Your task to perform on an android device: I will view the hotel details so that I can book this hotel.
Image 1: 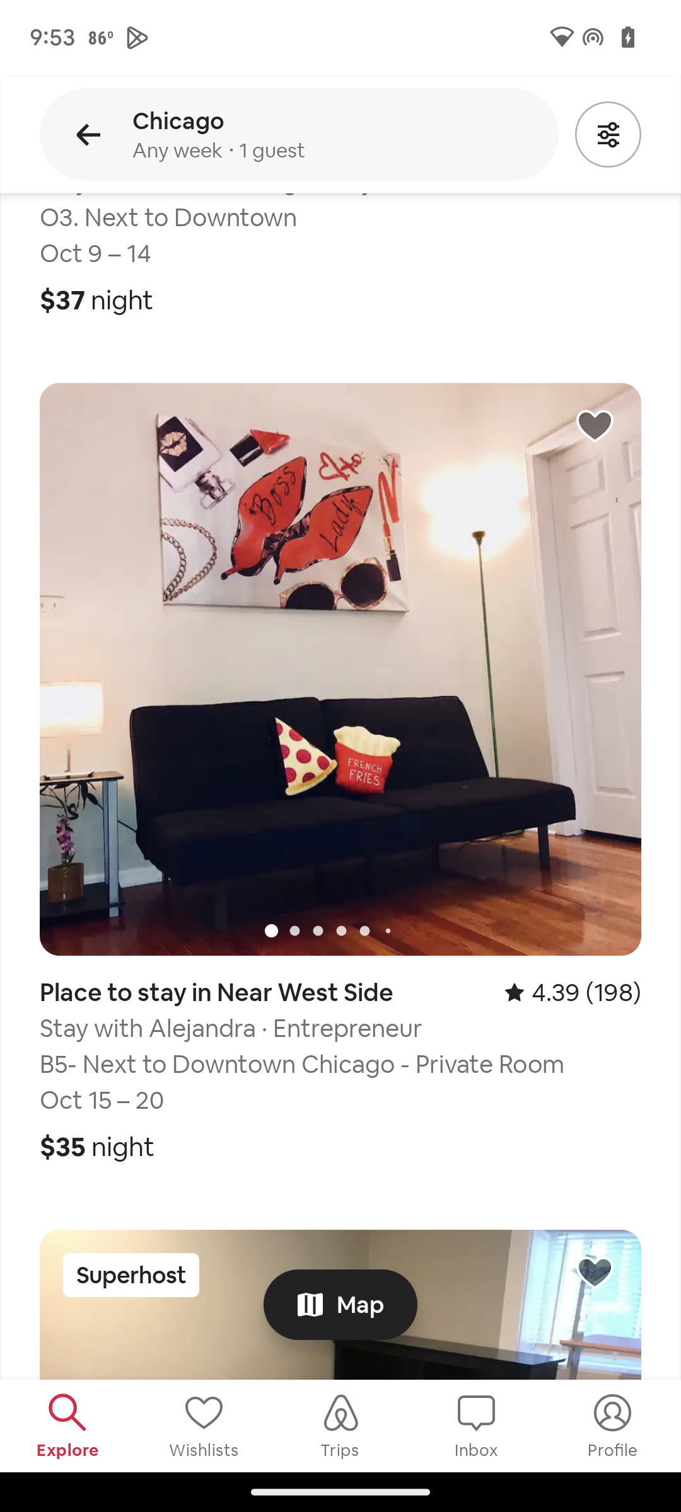
Swipe up.
Step 1: scroll up
Image 2: 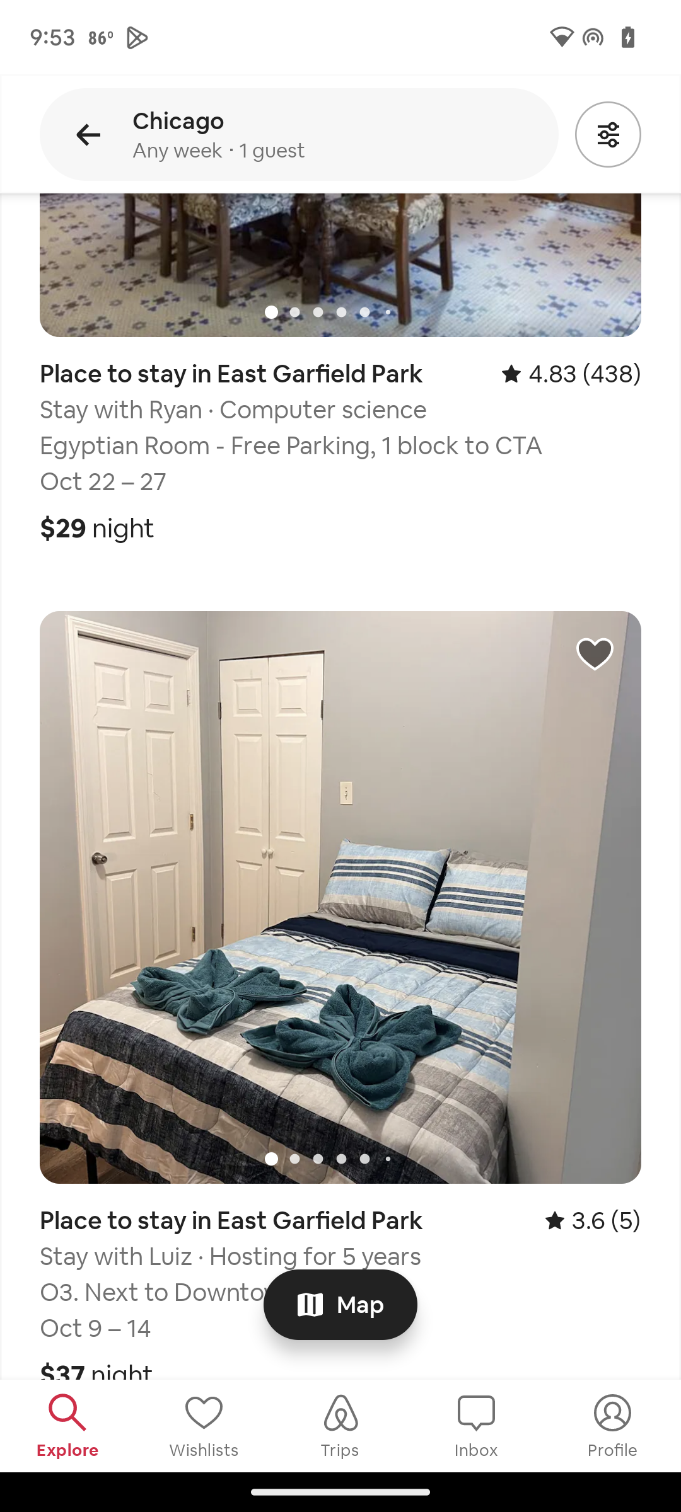
Swipe up.
Step 2: scroll up
Image 3: 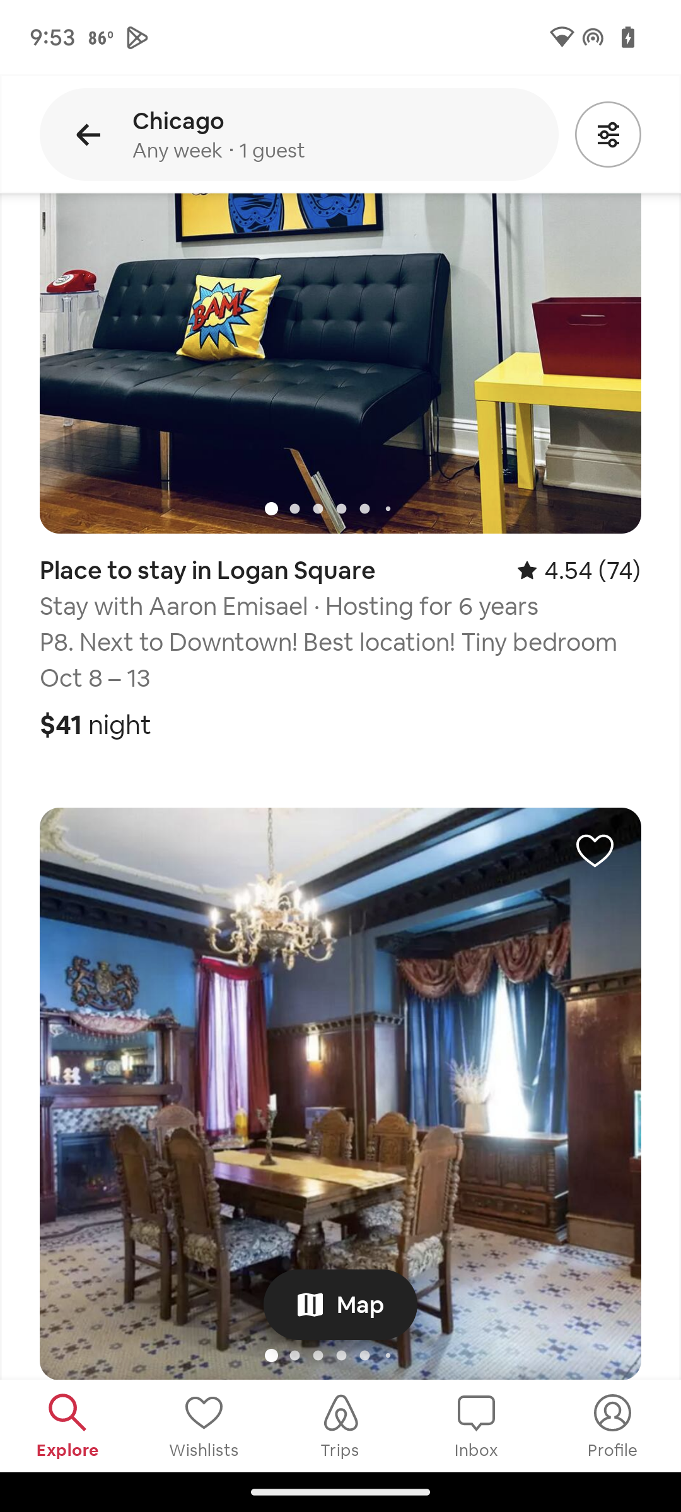
Swipe up.
Step 3: scroll up
Image 4: 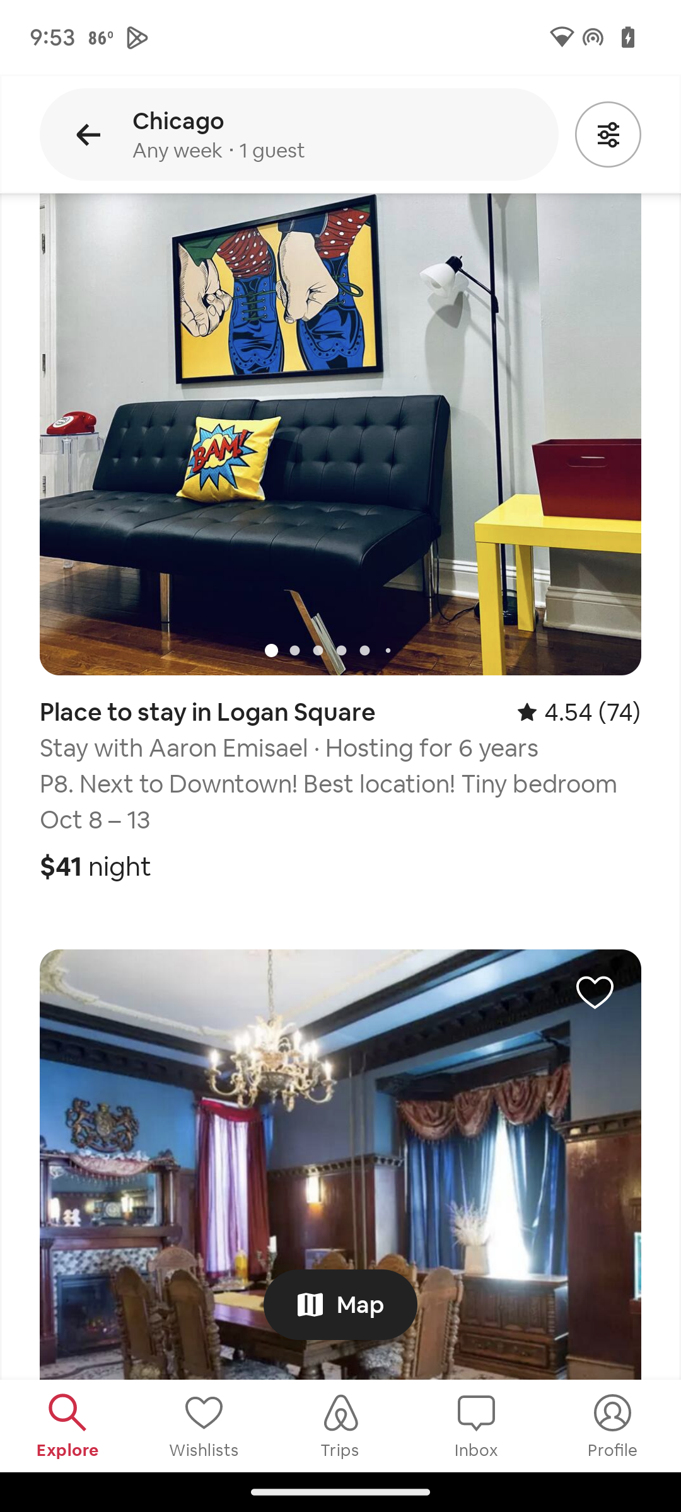
Swipe up.
Step 4: scroll up
Image 5: 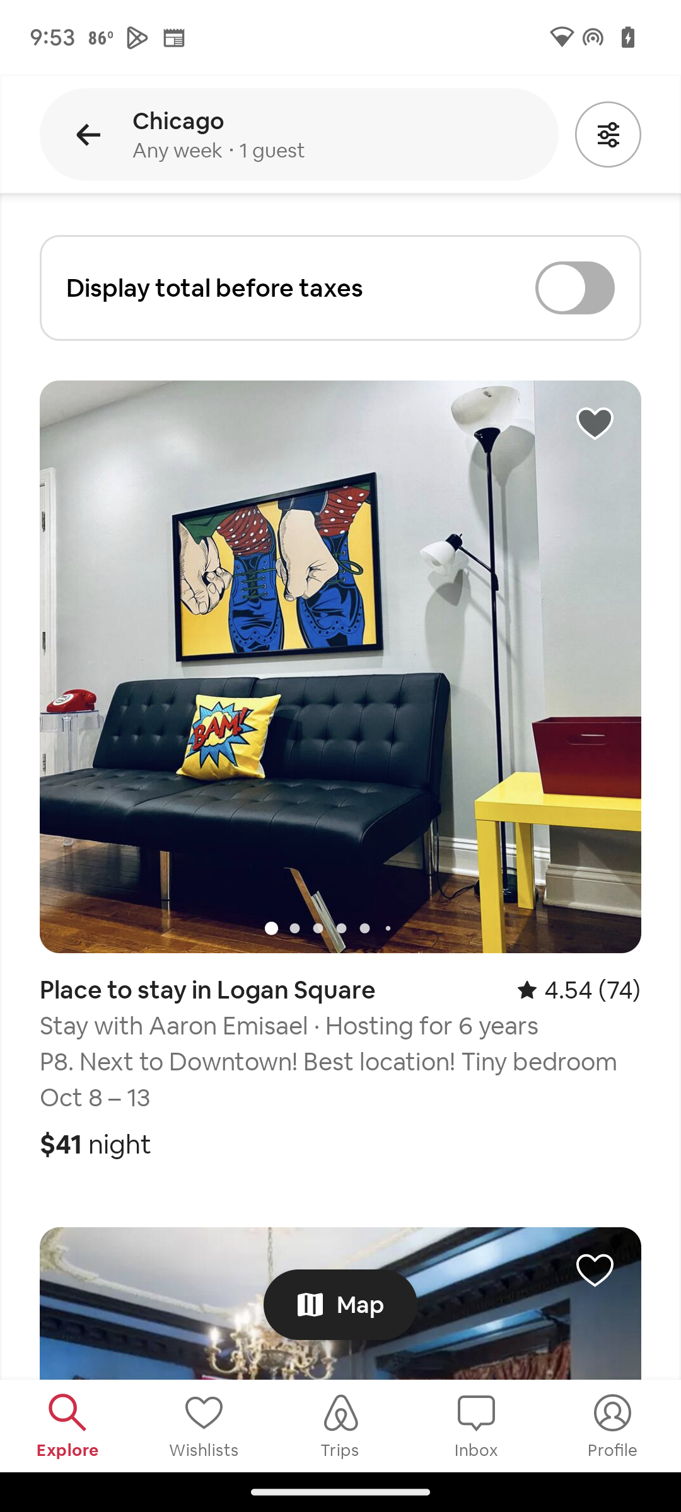
Click on the first search result.
Step 5: click (298, 587)
Image 6: 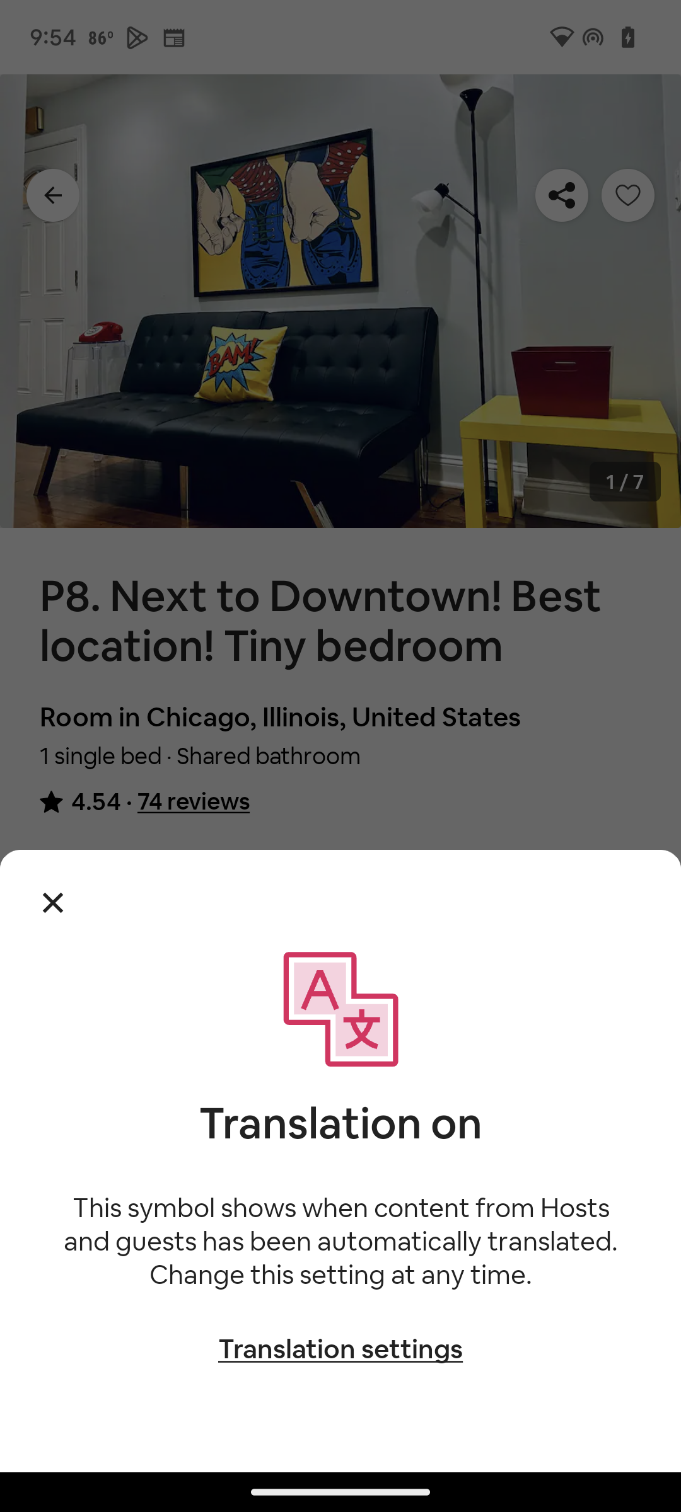
Click on cancel 
Step 6: click (53, 902)
Image 7: 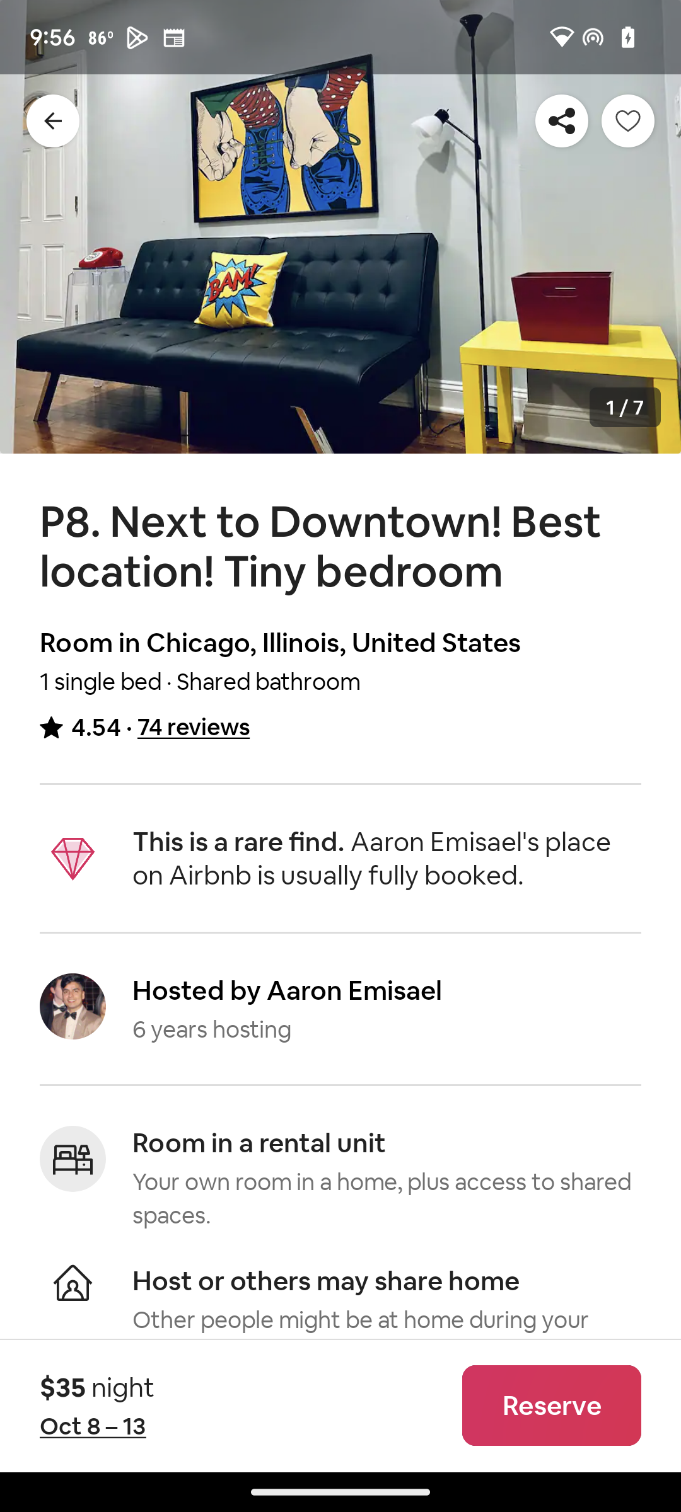
Swipe up to see details.
Step 7: scroll down
Image 8: 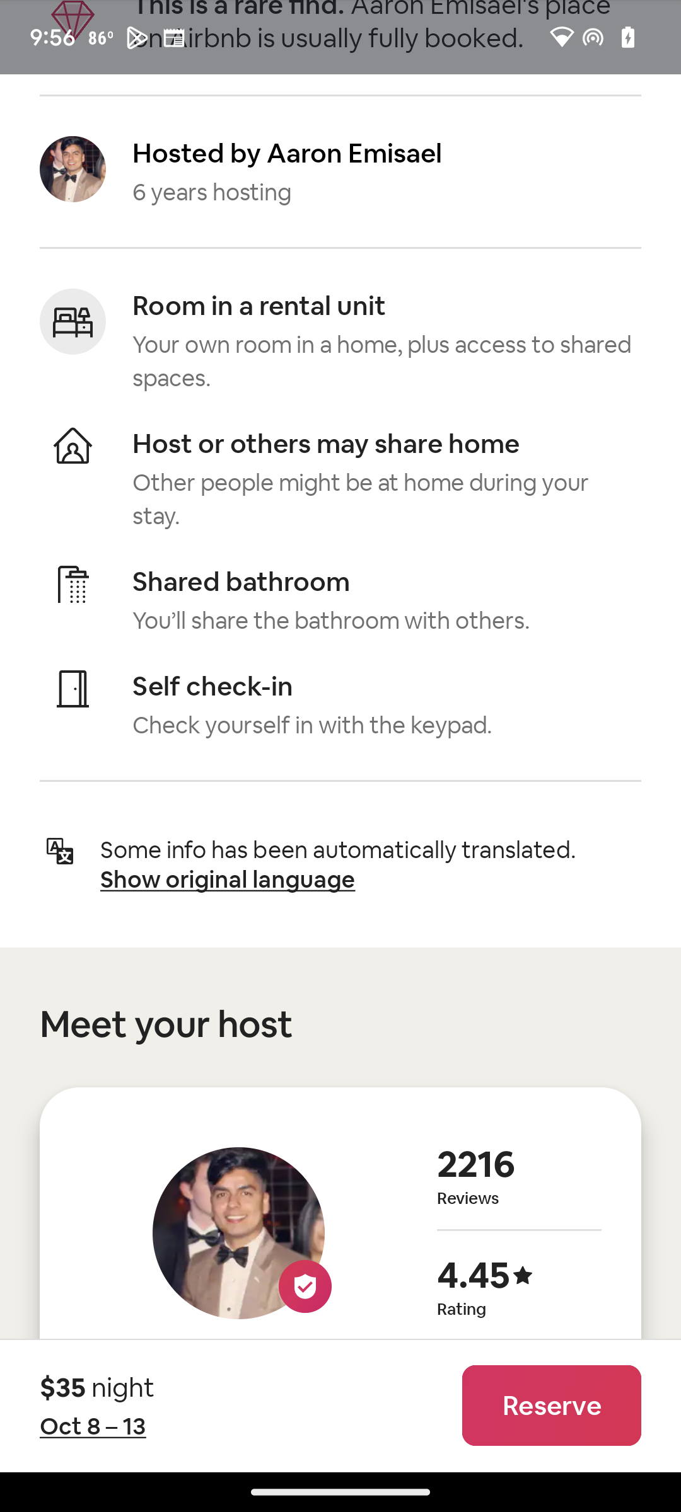
Swipe up to see details.
Step 8: scroll down
Image 9: 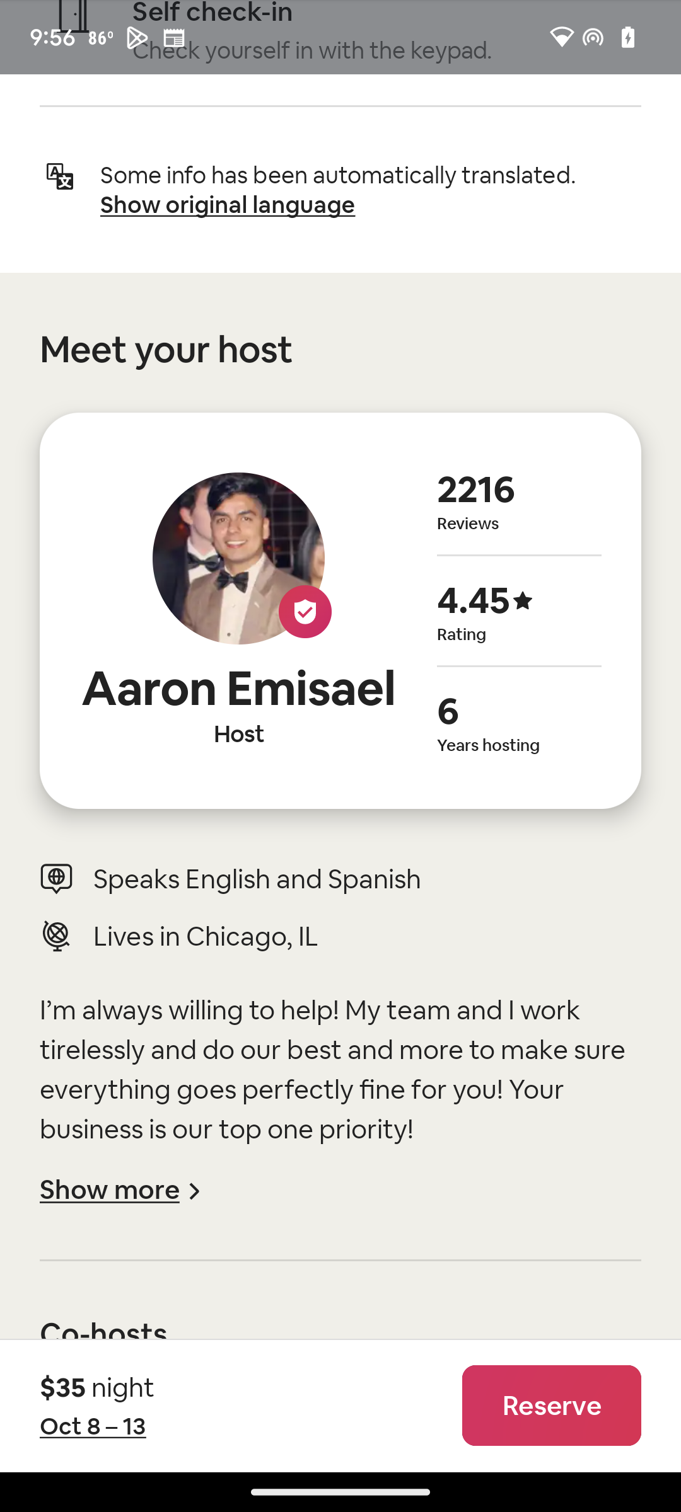
Swipe up to see details.
Step 9: scroll down
Image 10: 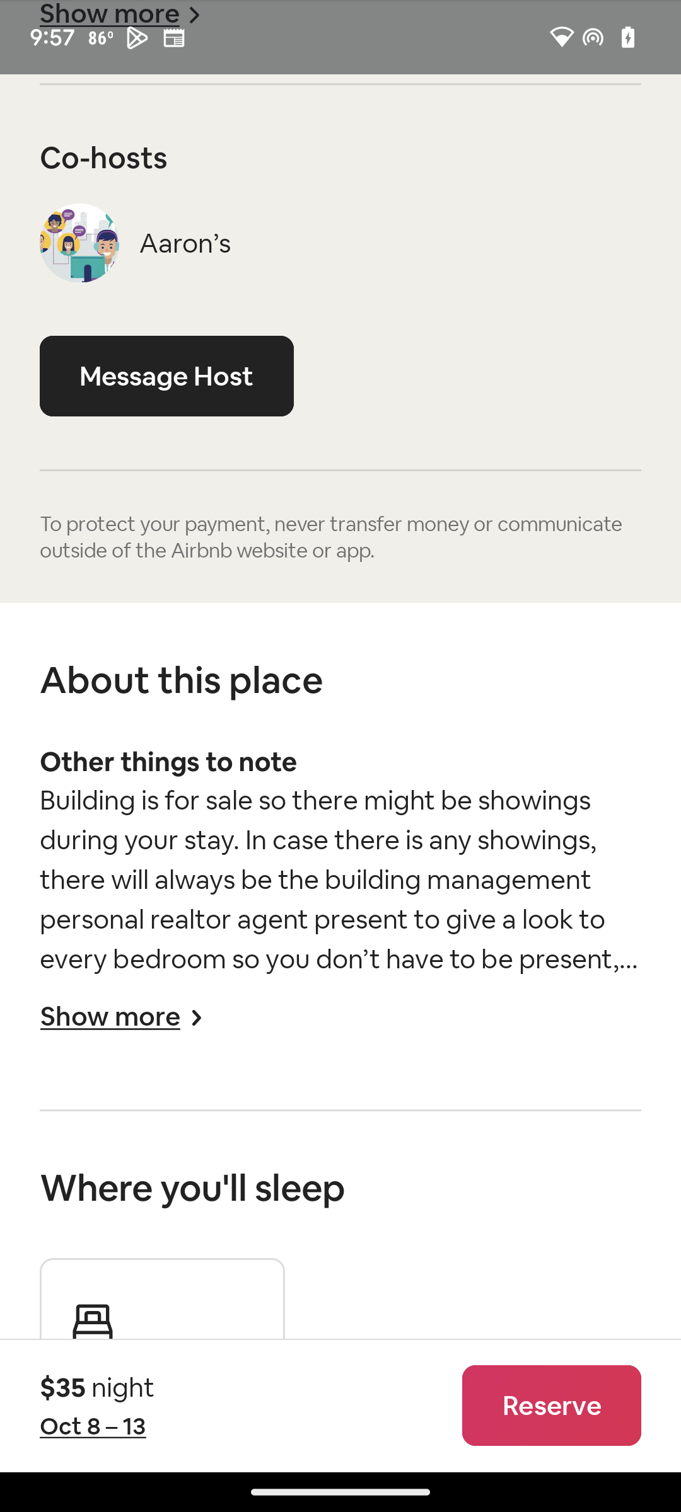
Swipe up to see details.
Step 10: scroll down
Image 11: 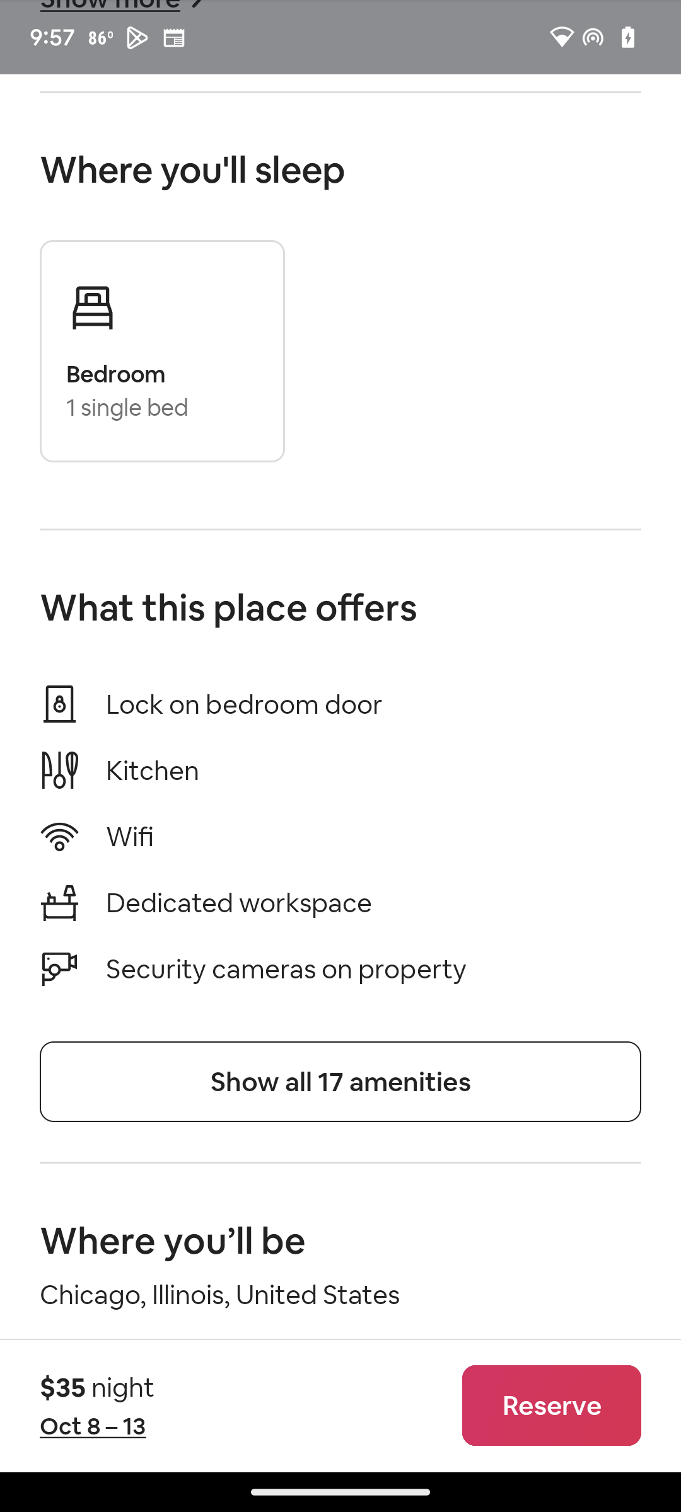
Swipe up to see details.
Step 11: scroll down